Your task to perform on an android device: I want to change the theme of my calendar to light for better vision and also want the calendar notification to pop up on the screen while unlocked.
Image 0: 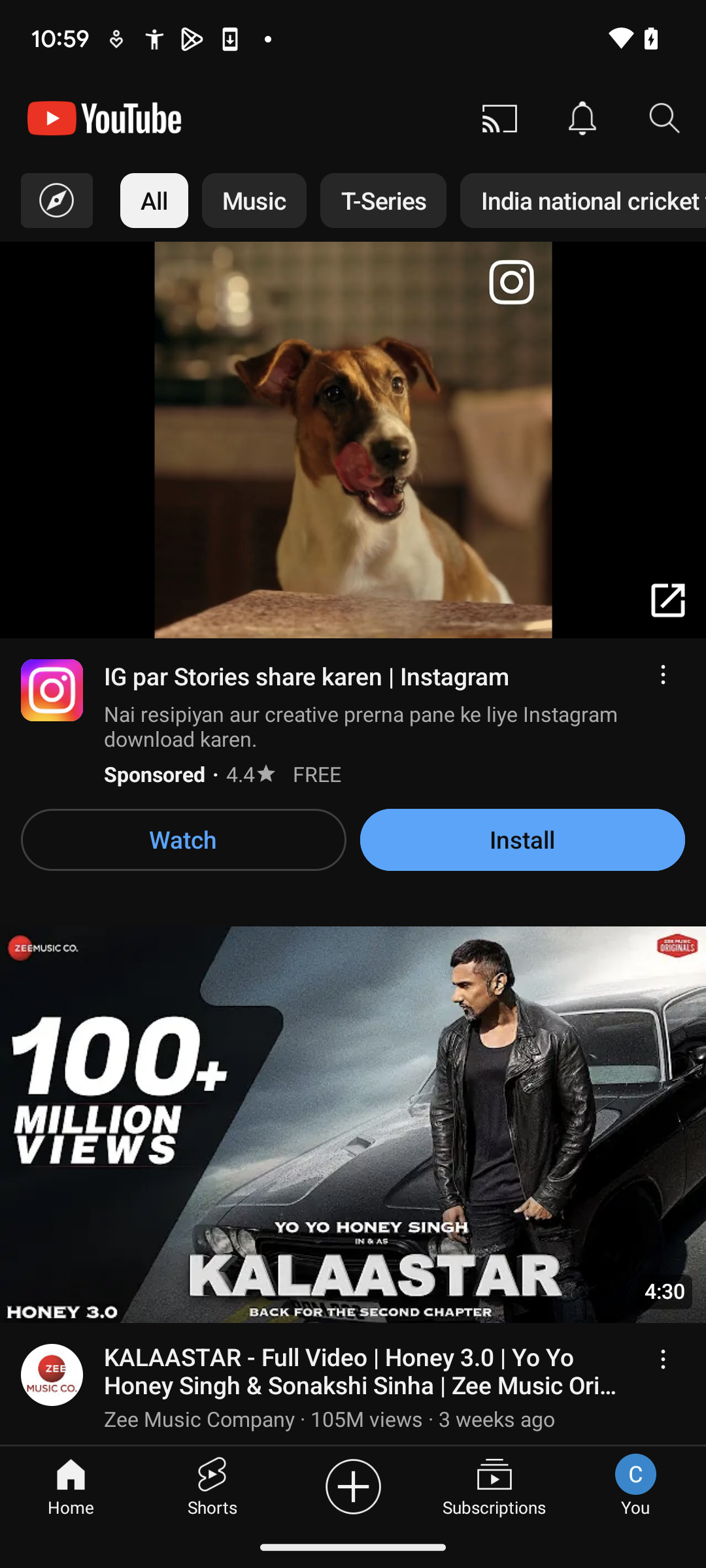
Open the calendar app.
Step 0: open app "Calendar"
Image 1: 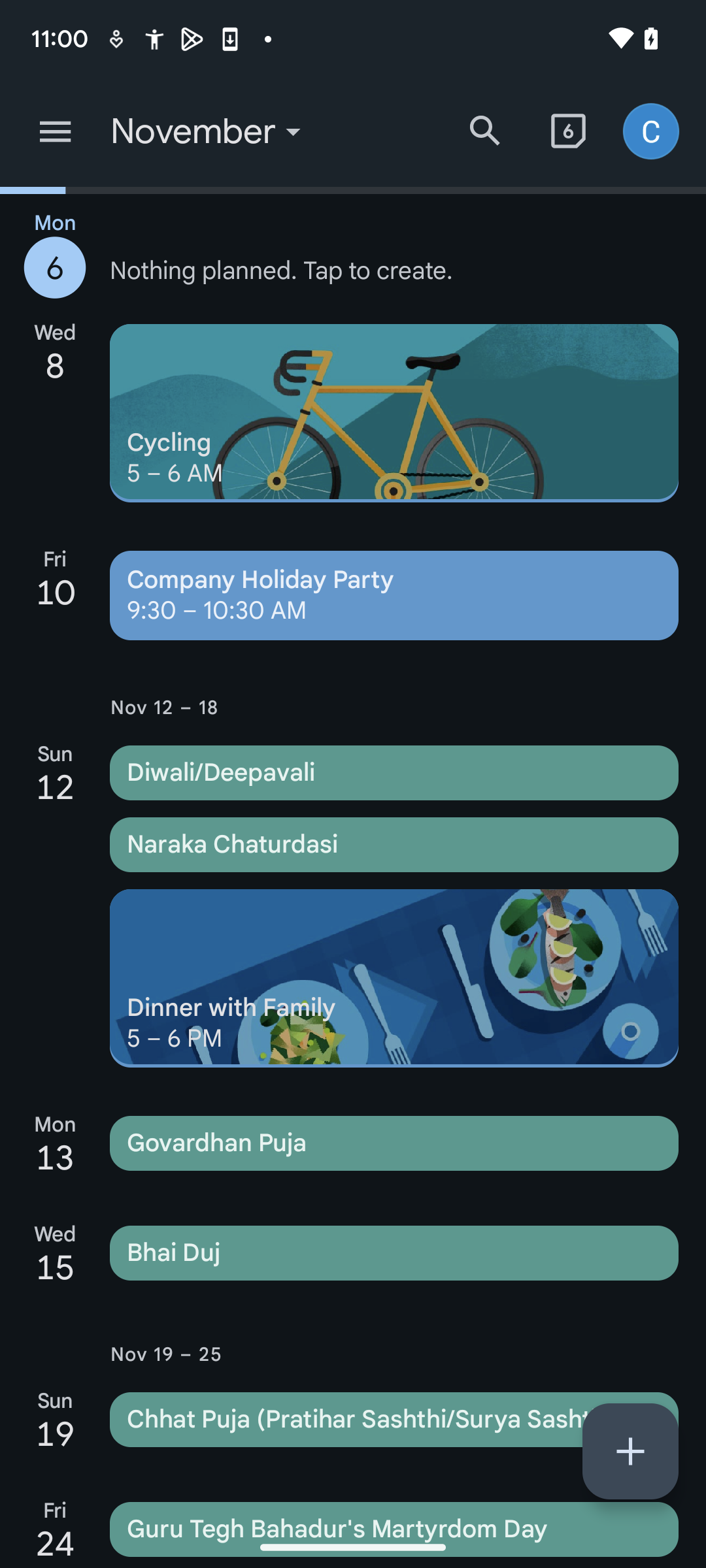
Click on the three bars button at the top left of the screen.
Step 1: click (55, 131)
Image 2: 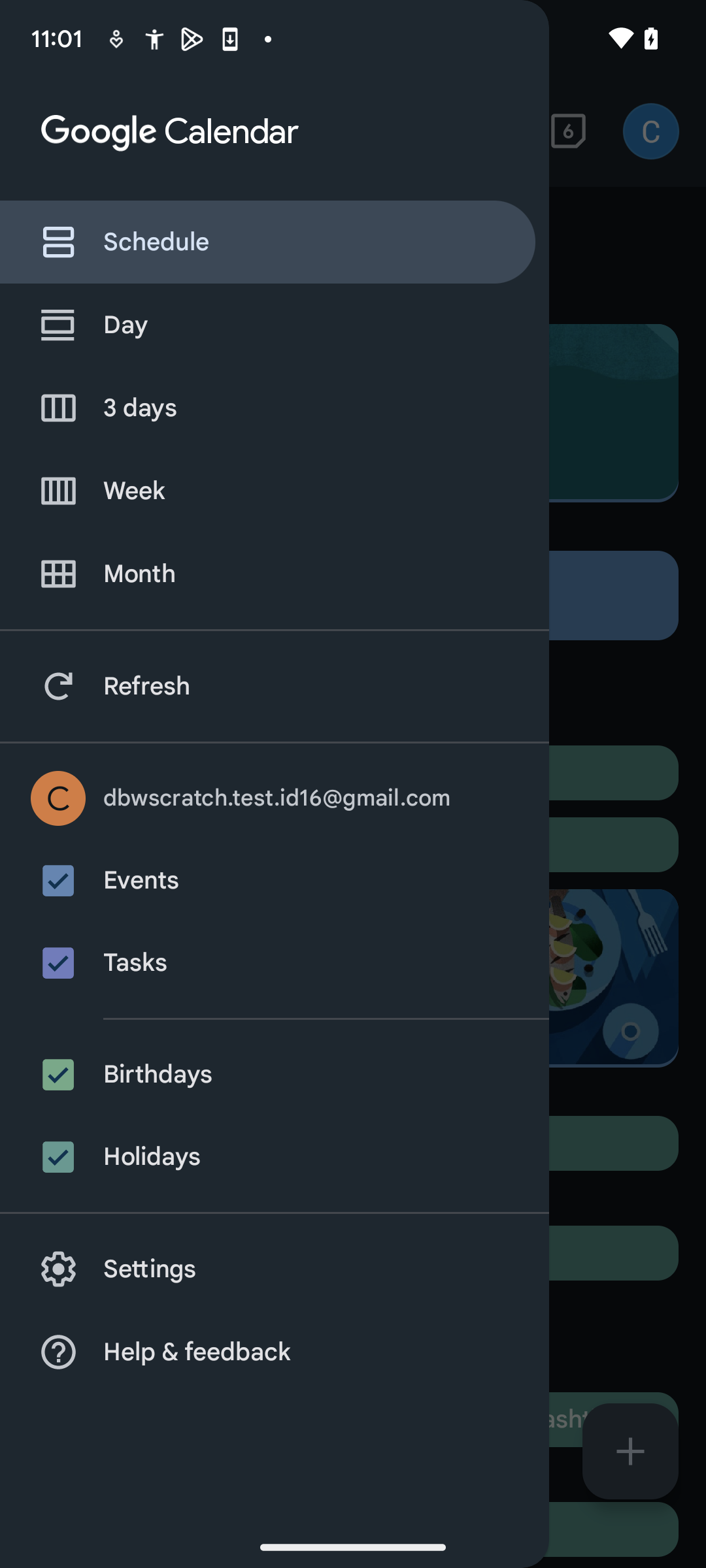
Click on the settings button.
Step 2: click (394, 1253)
Image 3: 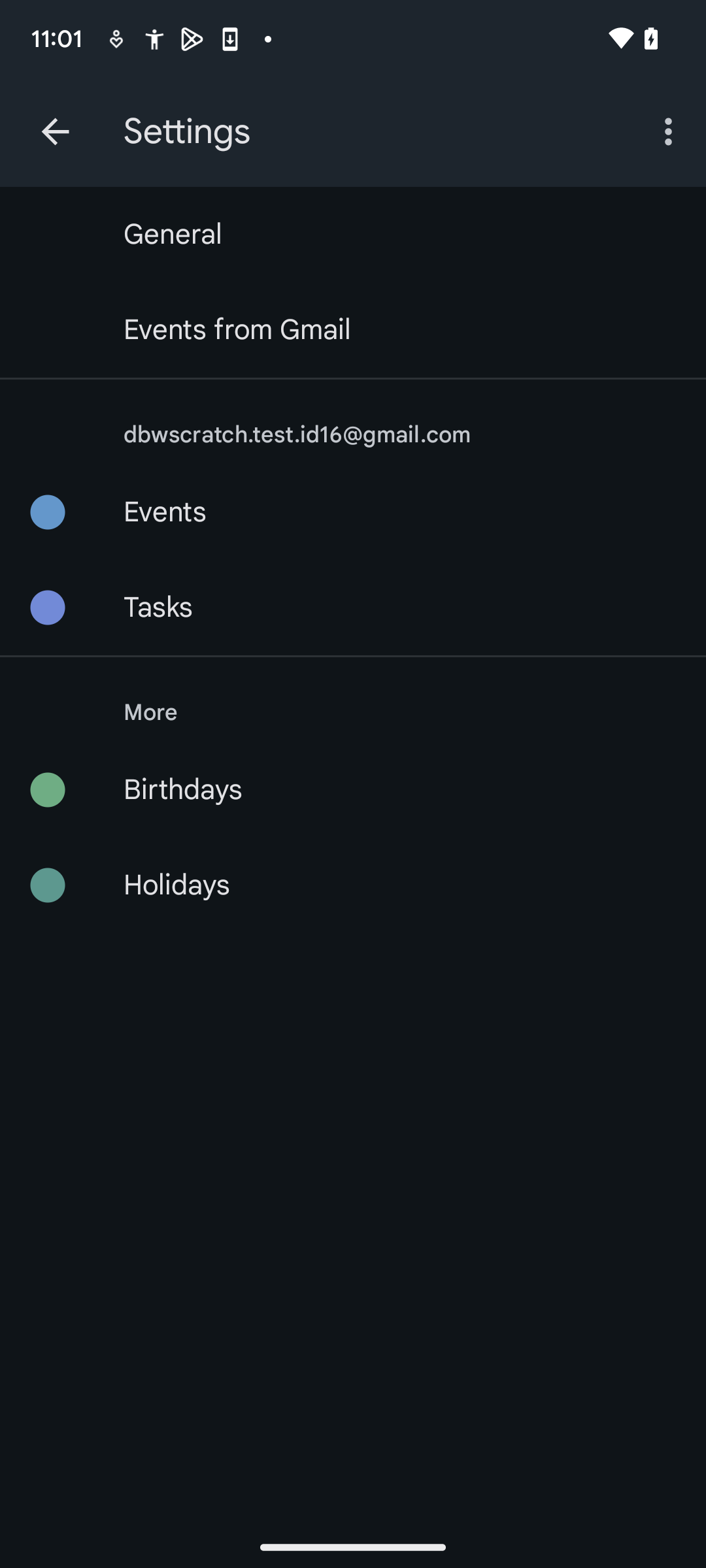
Click on the General option.
Step 3: click (401, 235)
Image 4: 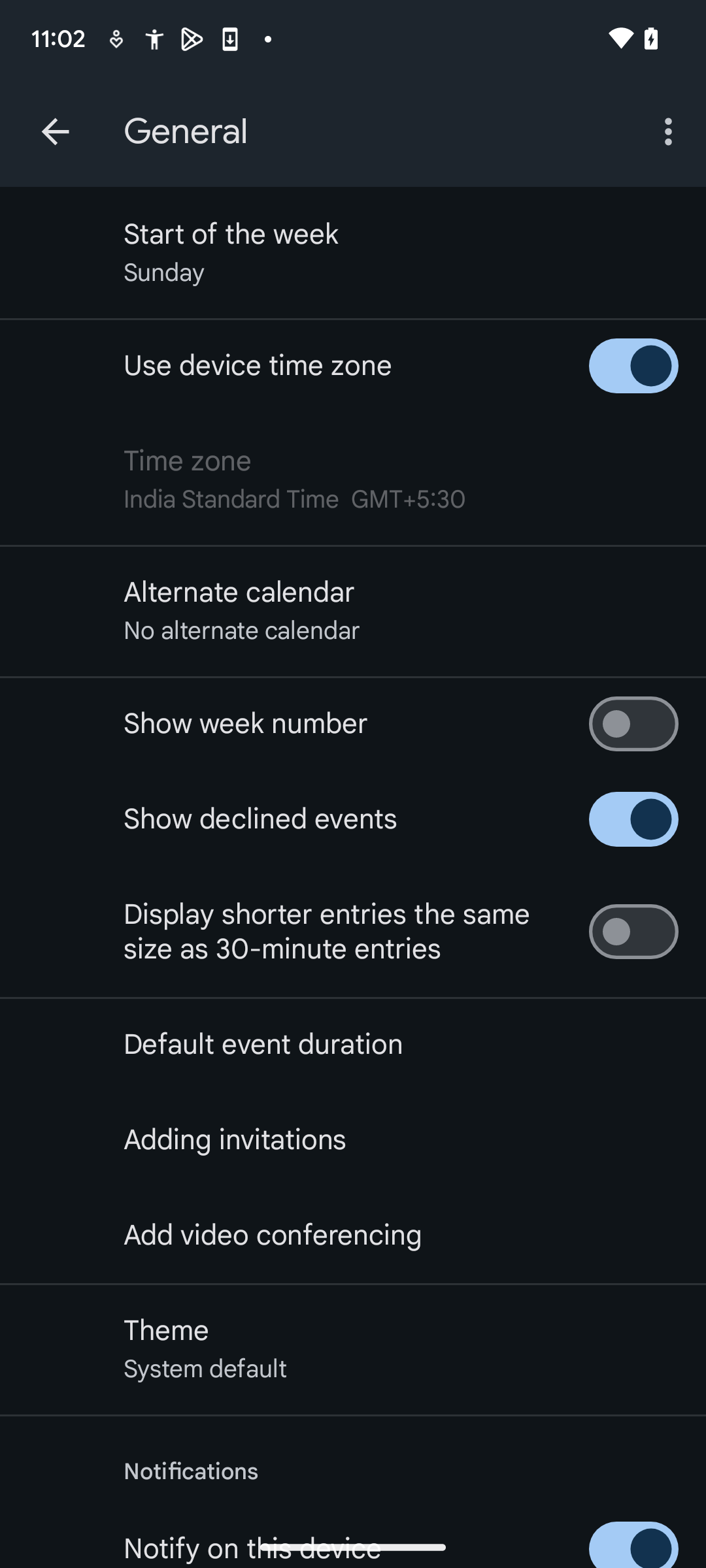
Click on the theme option.
Step 4: click (401, 1348)
Image 5: 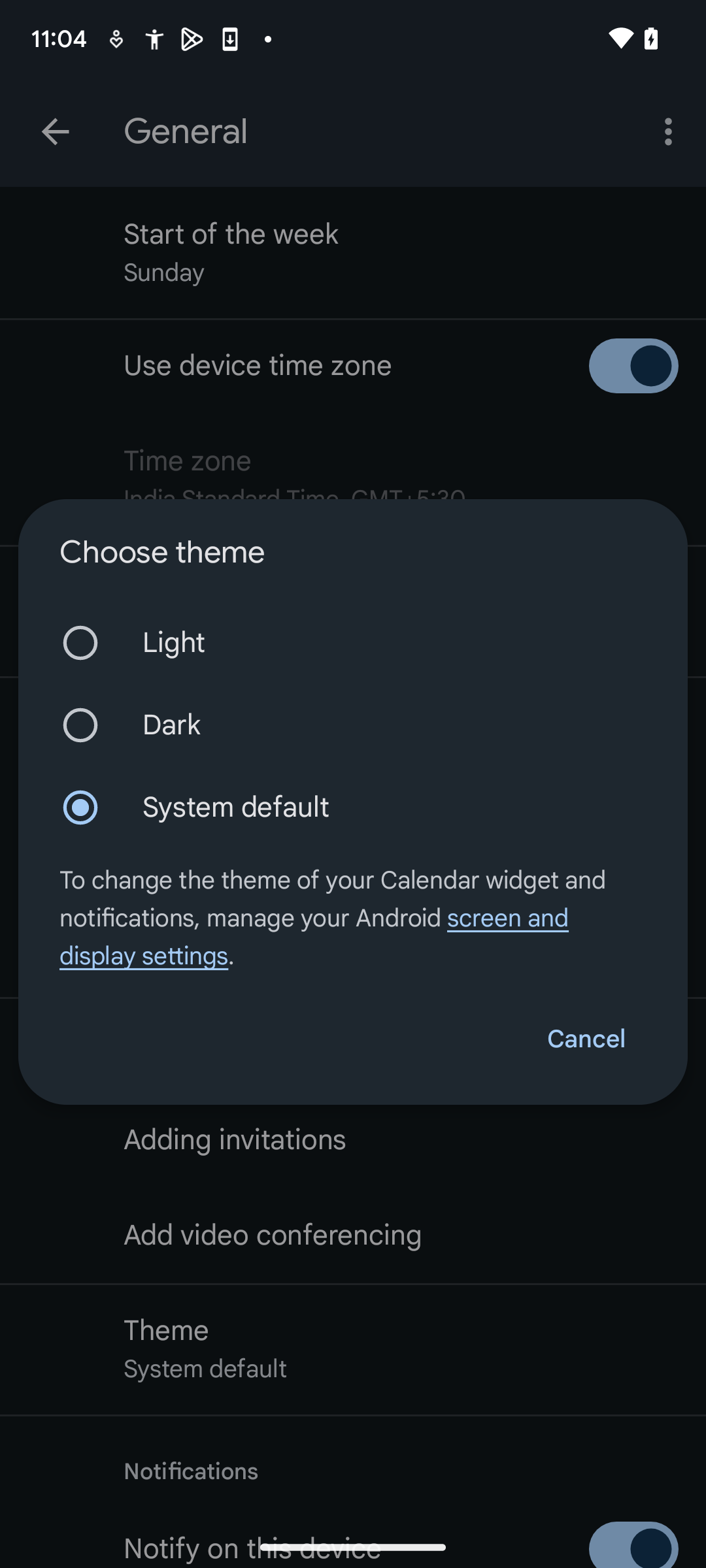
Select the Light option.
Step 5: click (352, 642)
Image 6: 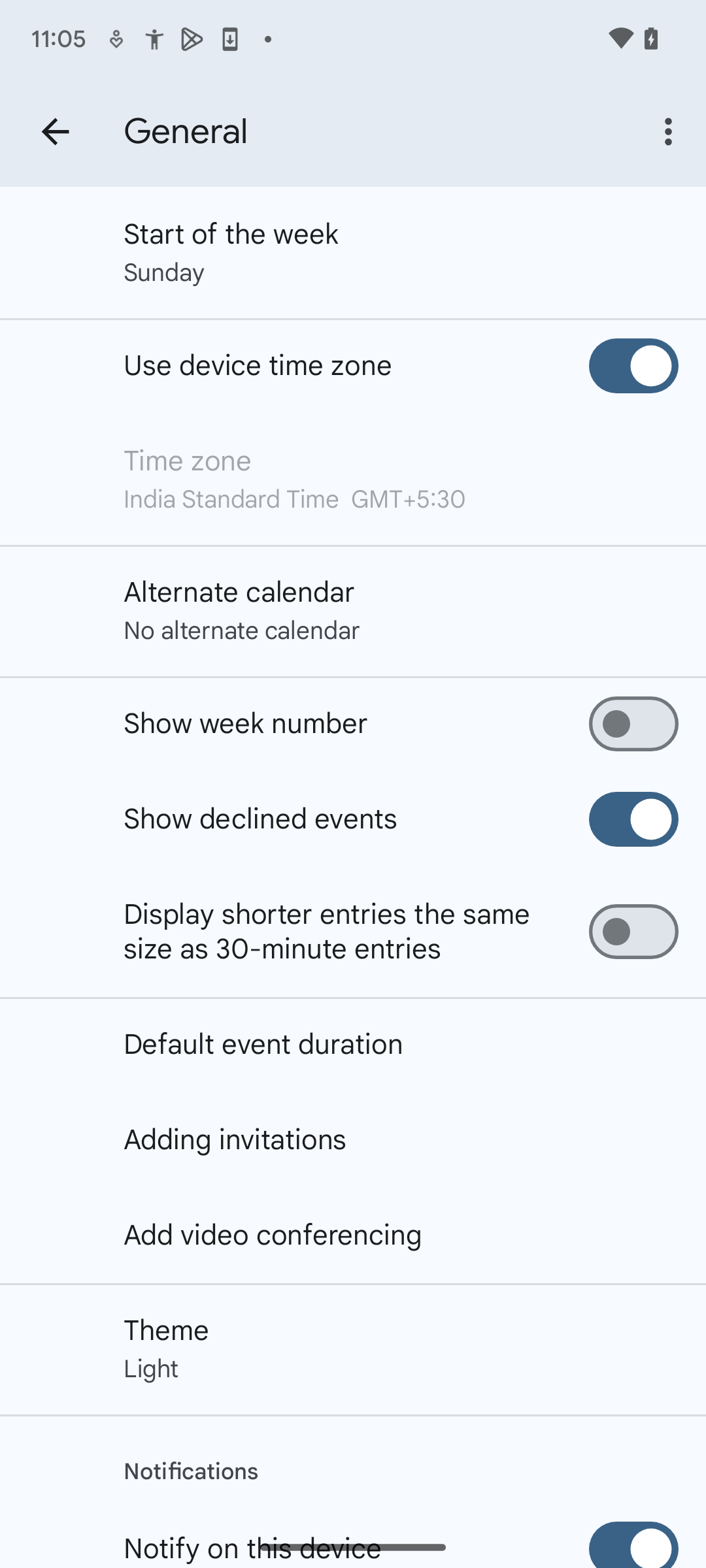
Now swipe down to view all the notifications settings..
Step 6: scroll down
Image 7: 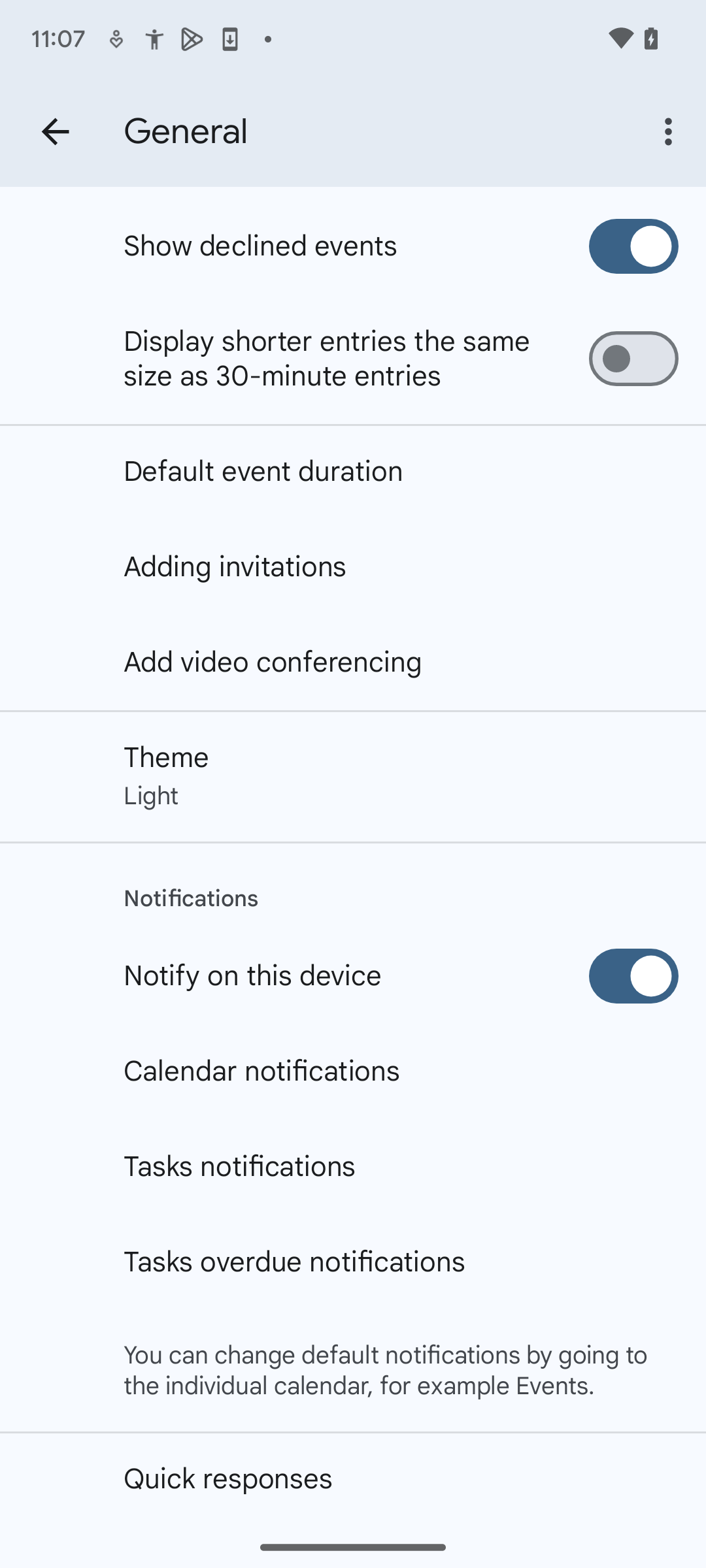
Click on the Calendar notifications.
Step 7: click (401, 1071)
Image 8: 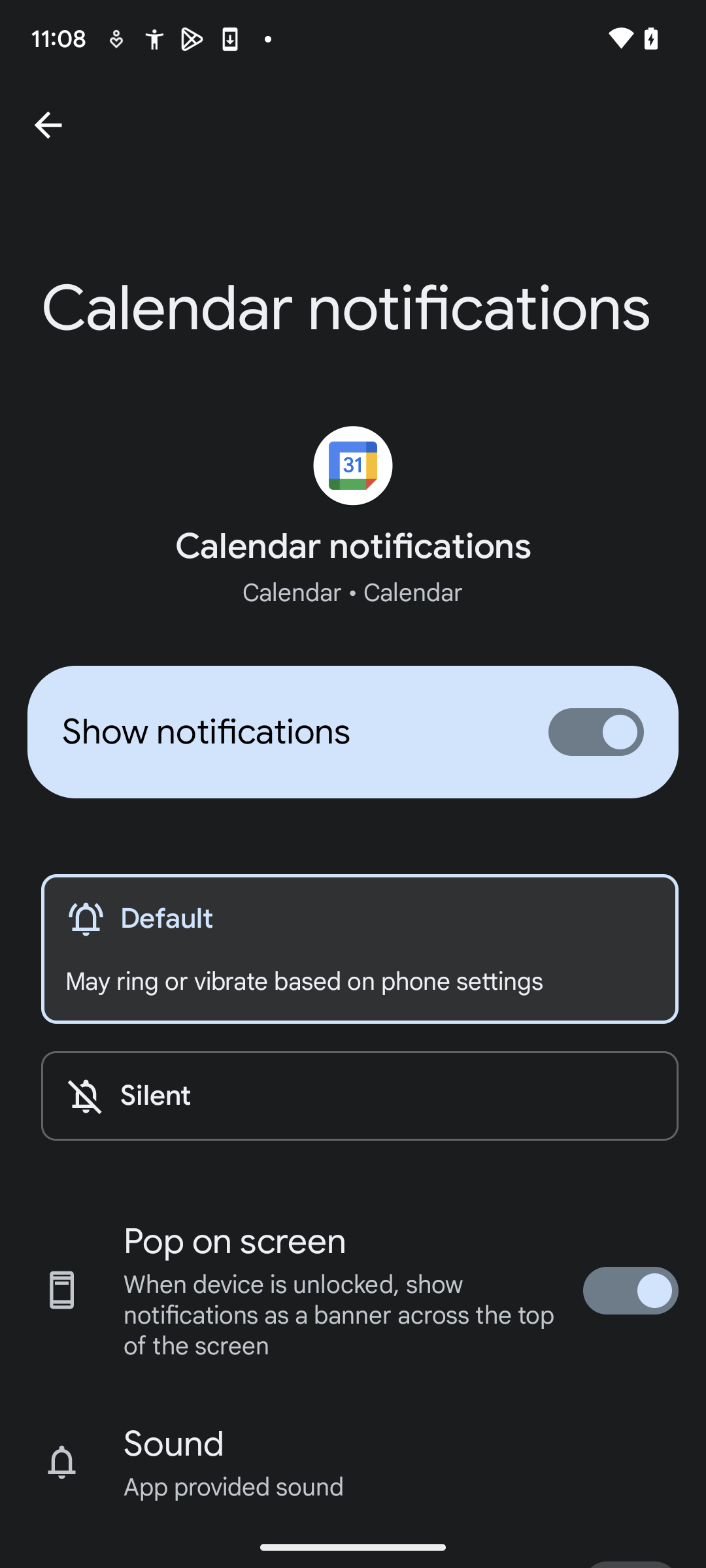
Click on the Calendar notifications.
Step 8: wait
Image 9: 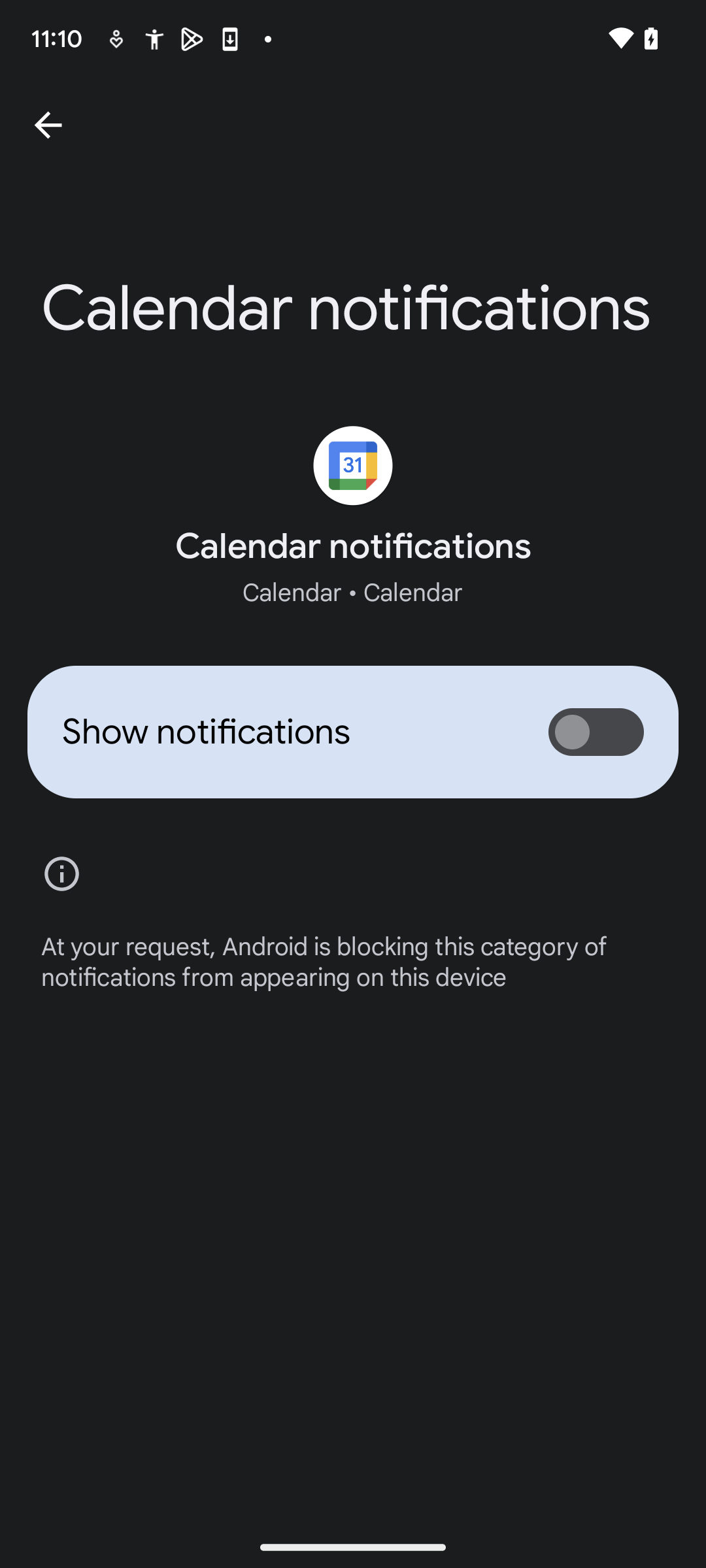
Click on the Show notifications button.
Step 9: click (284, 732)